Your task to perform on an android device: I wanted to read something new because I'm a little bored right now. I used the ReadEra app to open the Qualityland book.
Image 0: 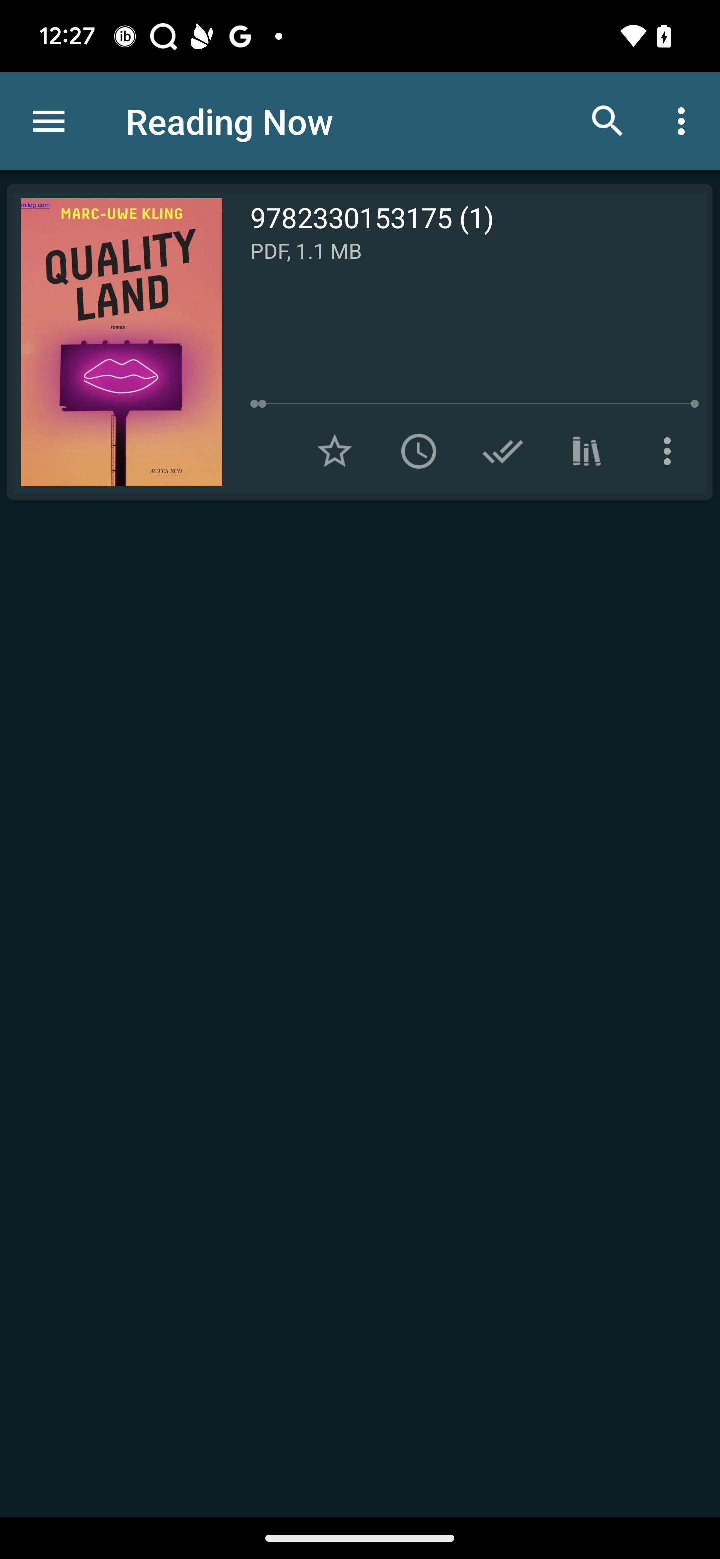
Click on the book to open
Step 0: click (121, 342)